Your task to perform on an android device: Open the Google Meet app, Change the Transport meeting to July 26.
Image 0: 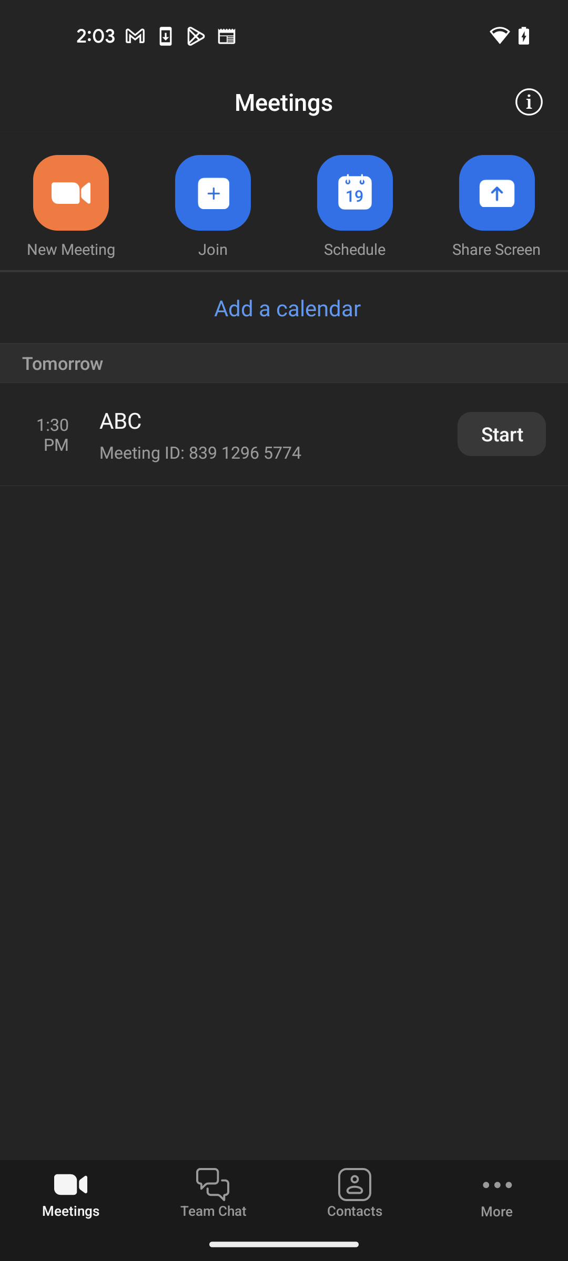
Open the Google Meet app
Step 0: open app "Meet"
Image 1: 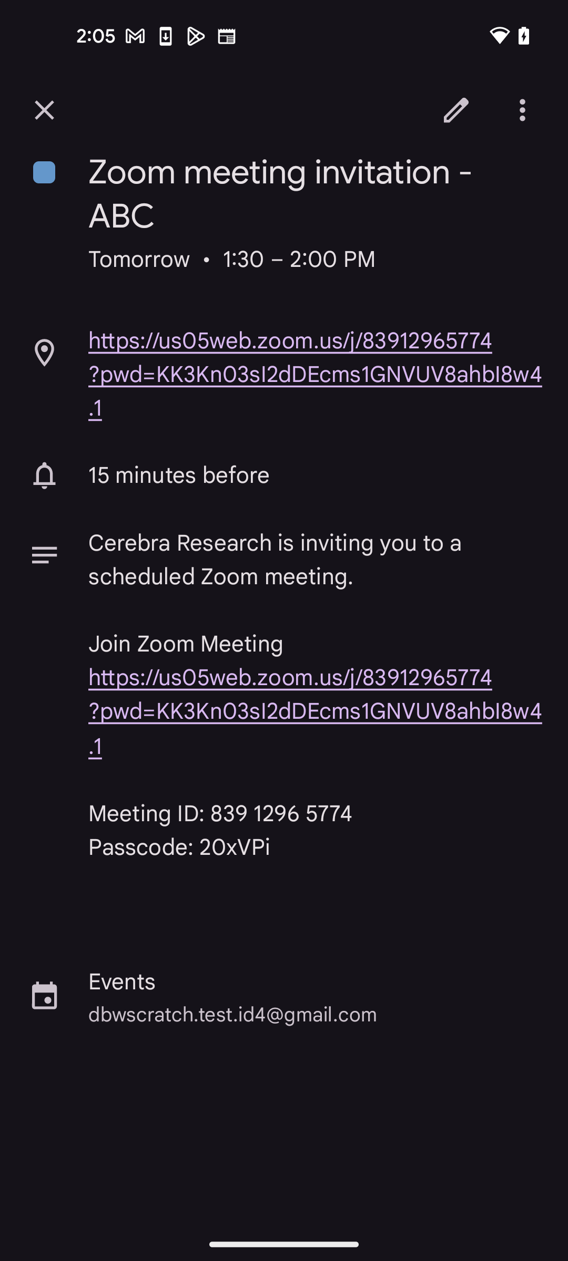
Click on the Edit icon at the top right side of the screen
Step 1: click (456, 110)
Image 2: 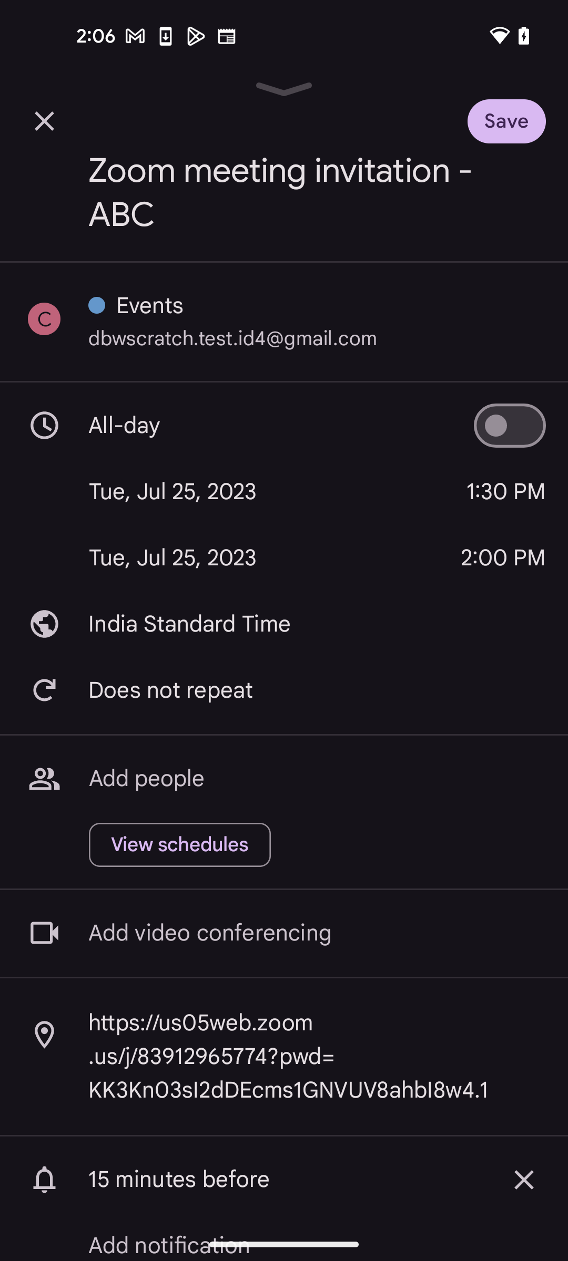
Click on the Date section
Step 2: click (277, 492)
Image 3: 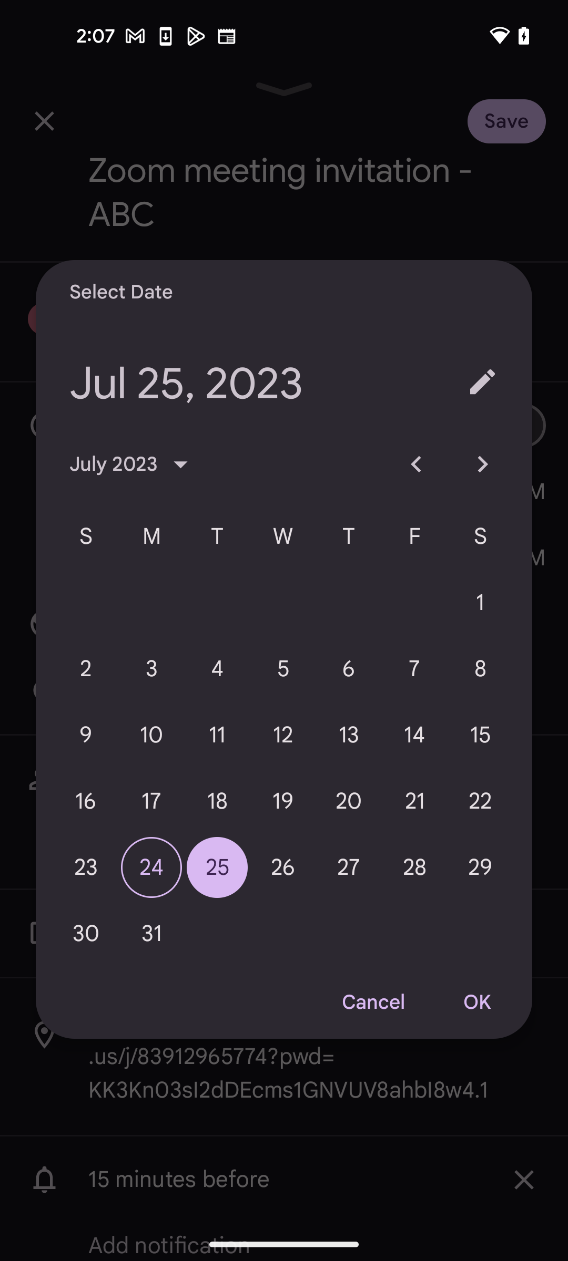
Select the date to 26 July
Step 3: click (282, 867)
Image 4: 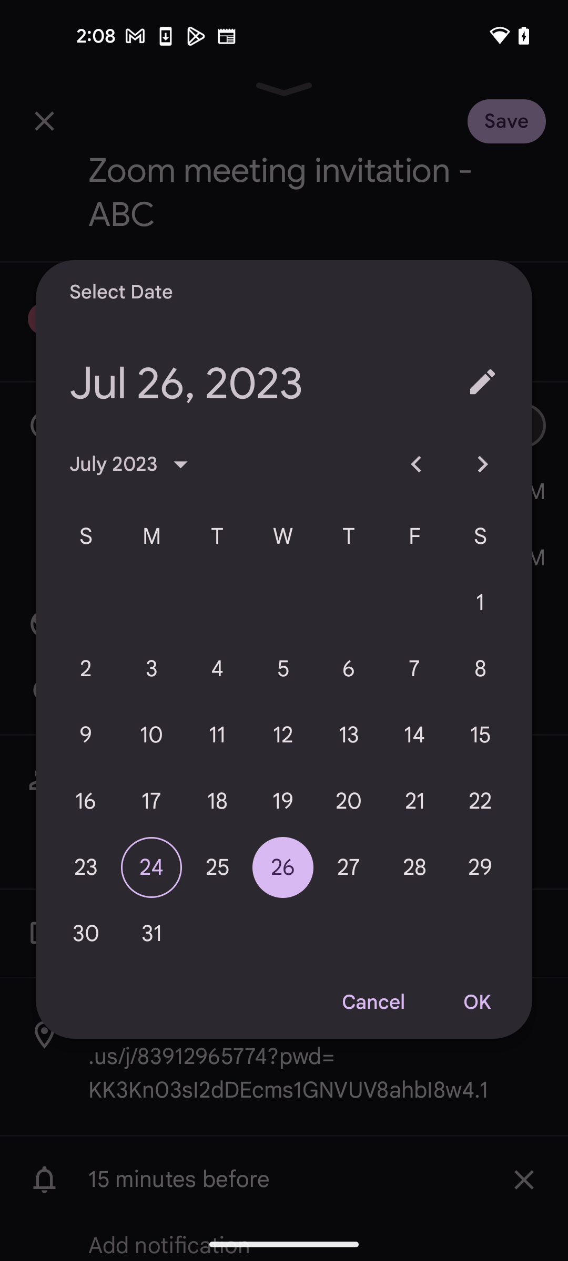
Click on the OK button 
Step 4: click (476, 1002)
Image 5: 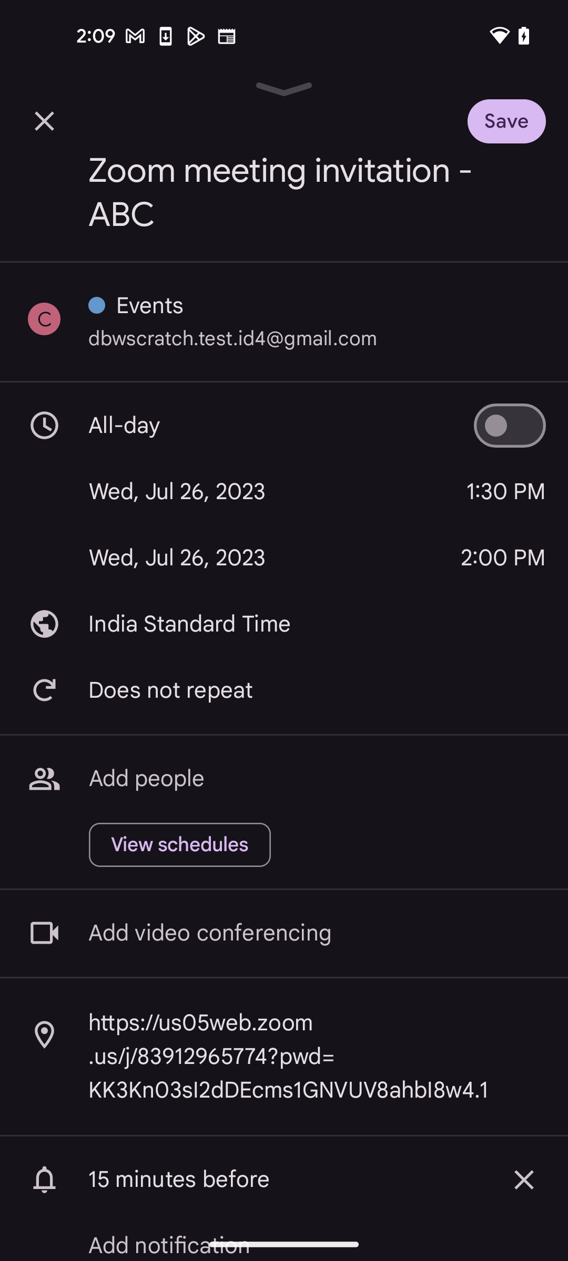
Click on Save button at the top right corner
Step 5: click (529, 115)